Your task to perform on an android device: Open the Evernote app and share the Tiger note to dbwscratch.test.id3@gmail.com through gmail
Image 0: 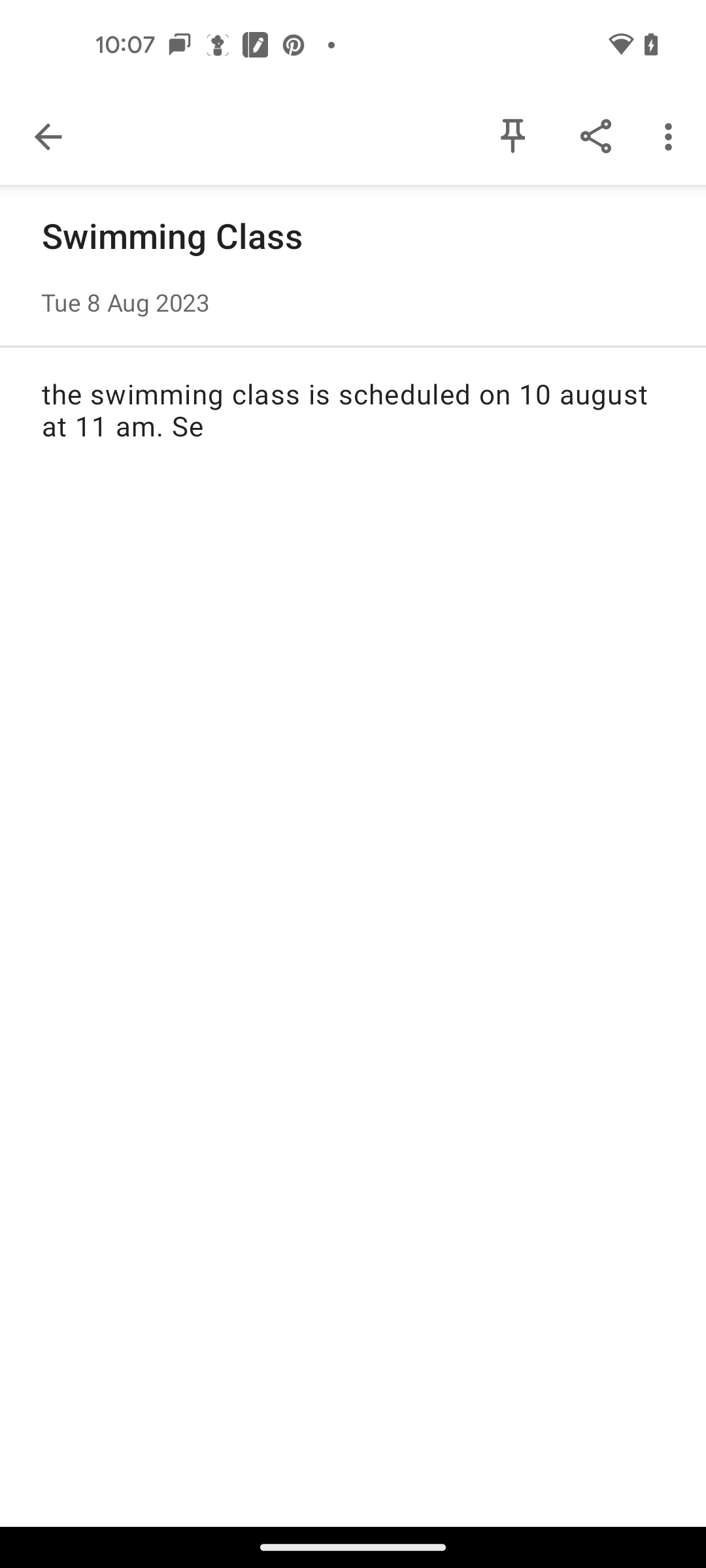
Open the Evernote app
Step 0: open app "Evernote"
Image 1: 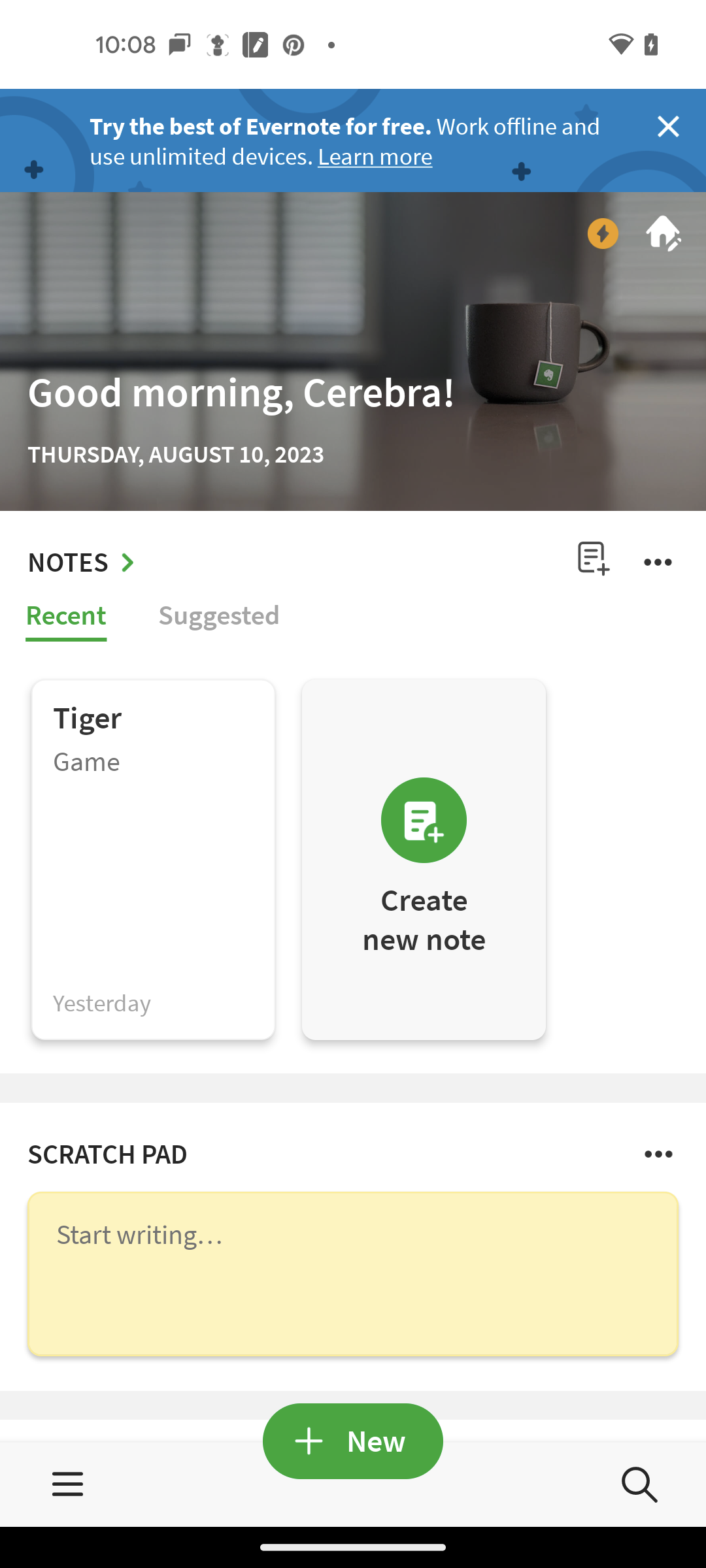
click on Tiger note
Step 1: click (155, 858)
Image 2: 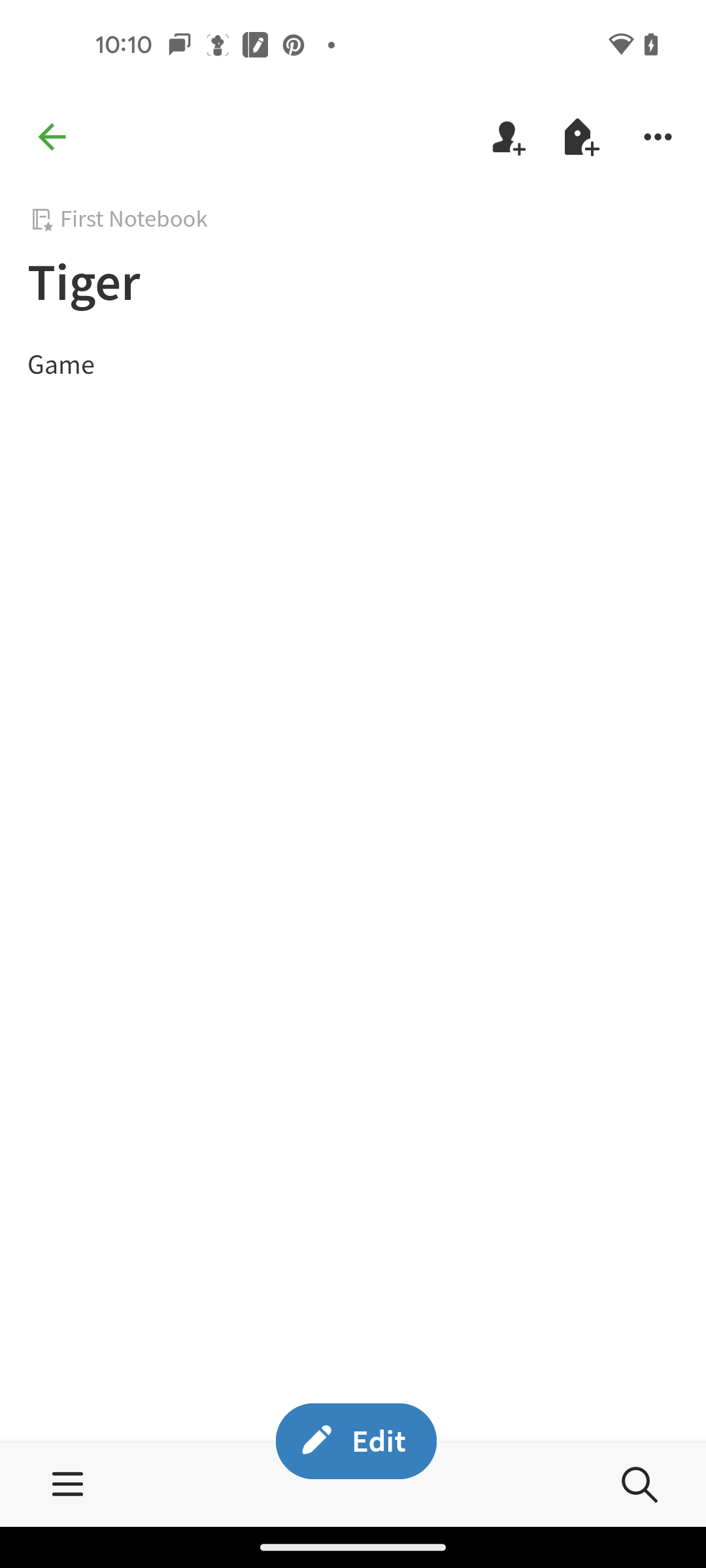
click on 3 dot icon
Step 2: click (658, 137)
Image 3: 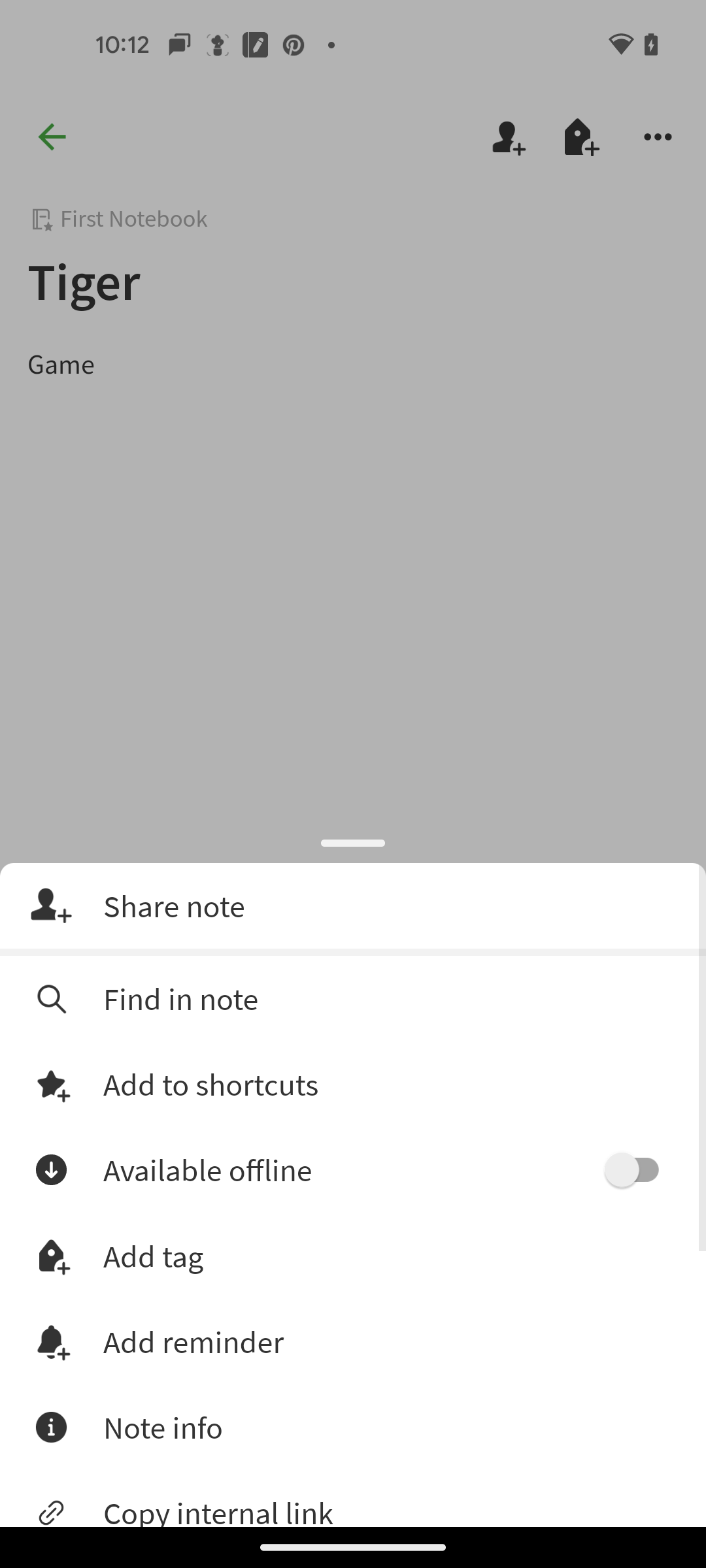
click on share note
Step 3: click (354, 882)
Image 4: 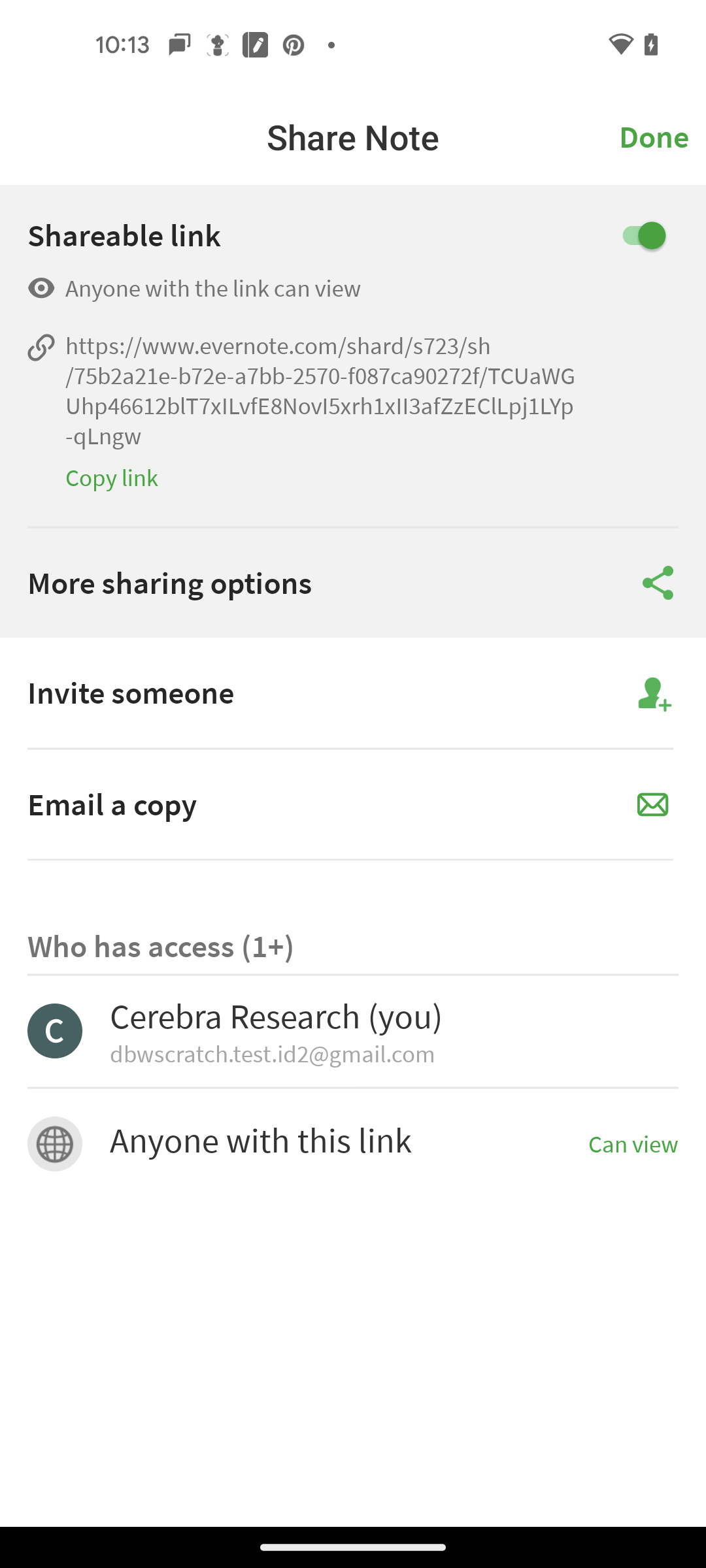
click on more sharing options
Step 4: click (658, 583)
Image 5: 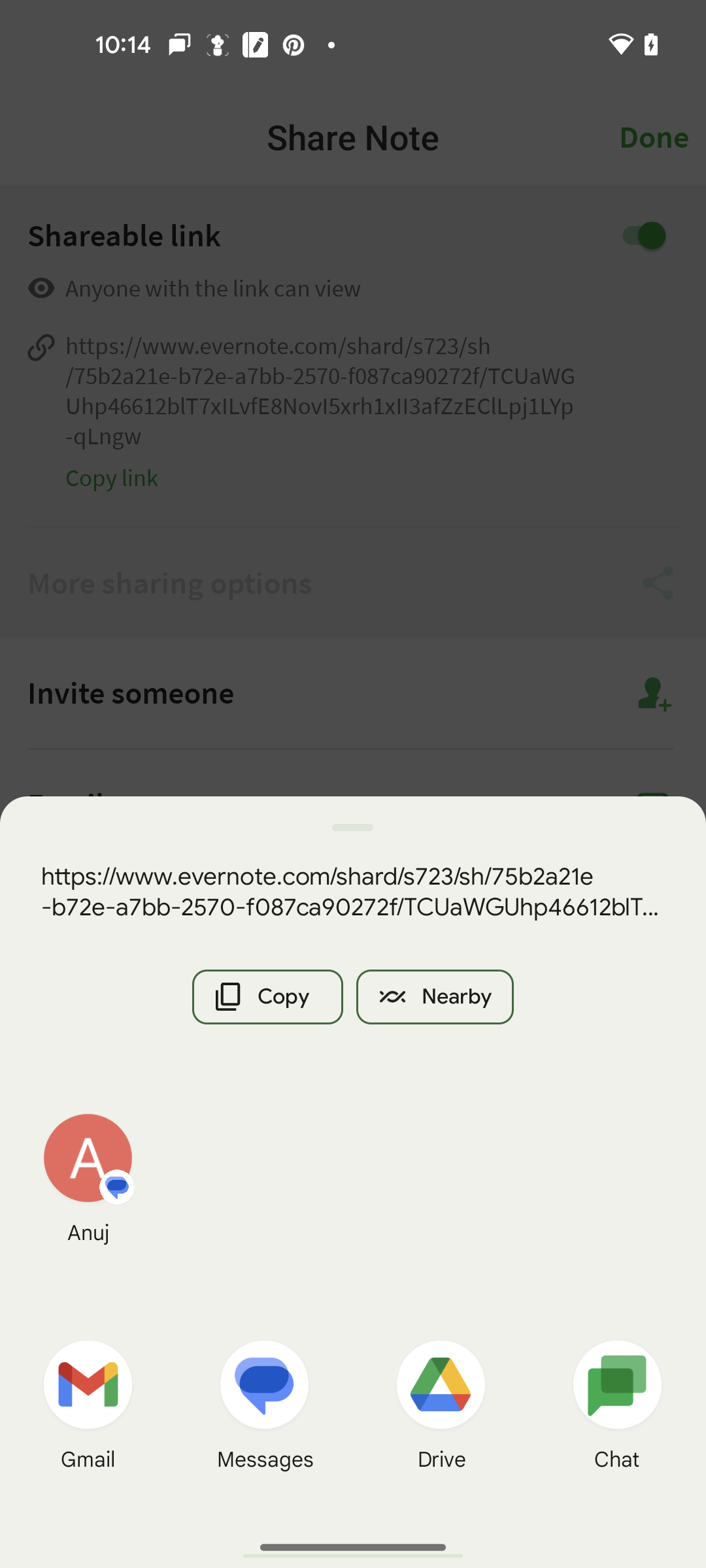
click on the gmail
Step 5: click (87, 1384)
Image 6: 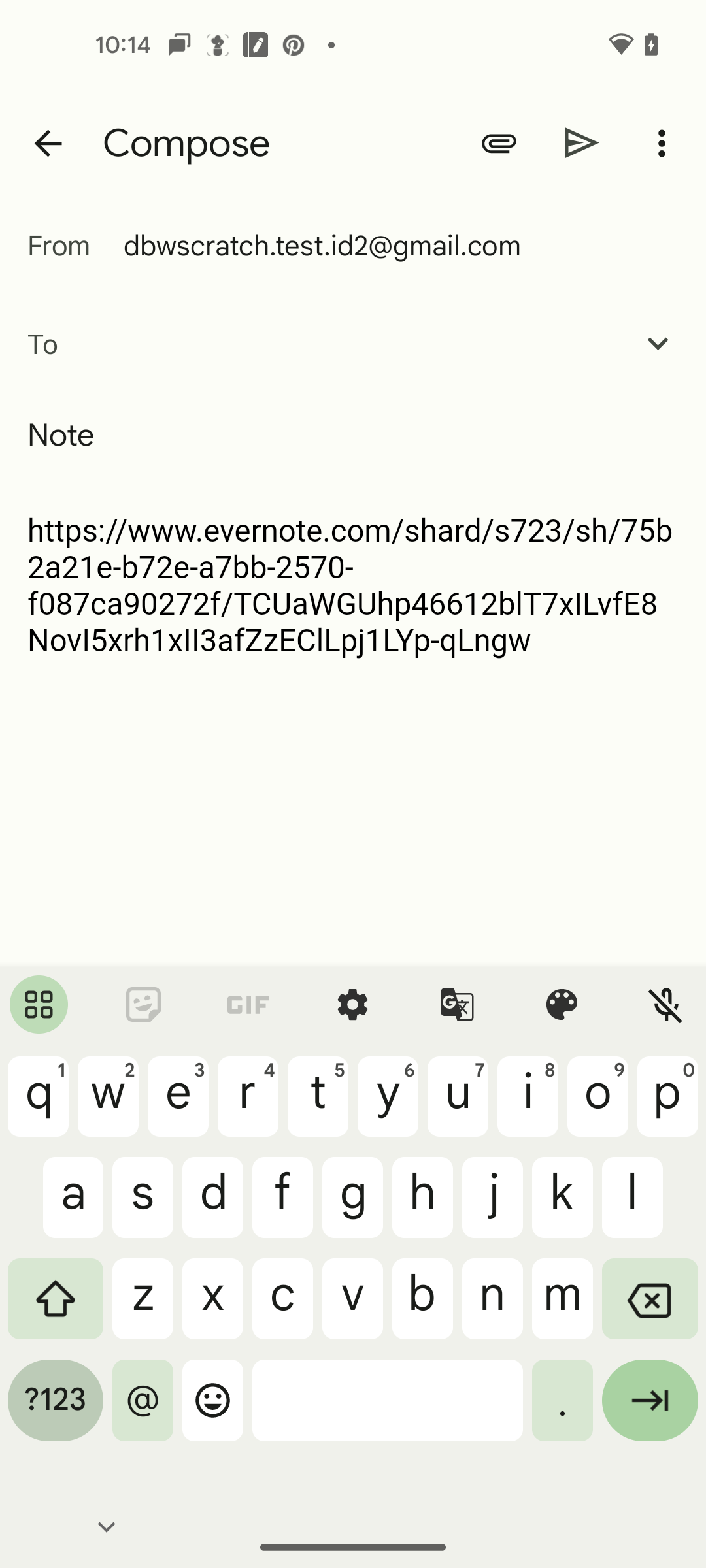
enter receiver email address dbwscratch.test.id3@gmail.com
Step 6: type "dbwscratch.test.id3@gmail.com"
Image 7: 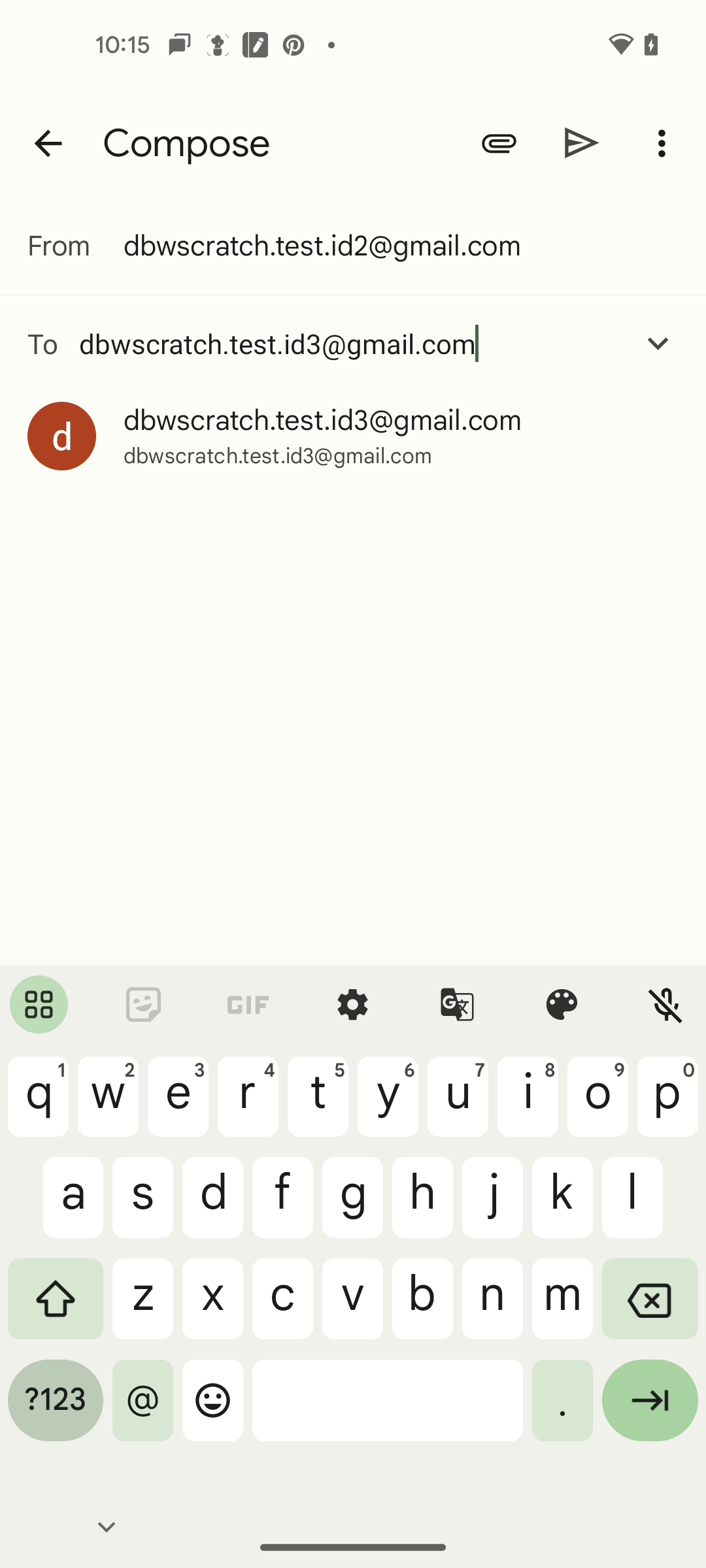
select dbwscratch.test.id3@gmail.com
Step 7: click (322, 420)
Image 8: 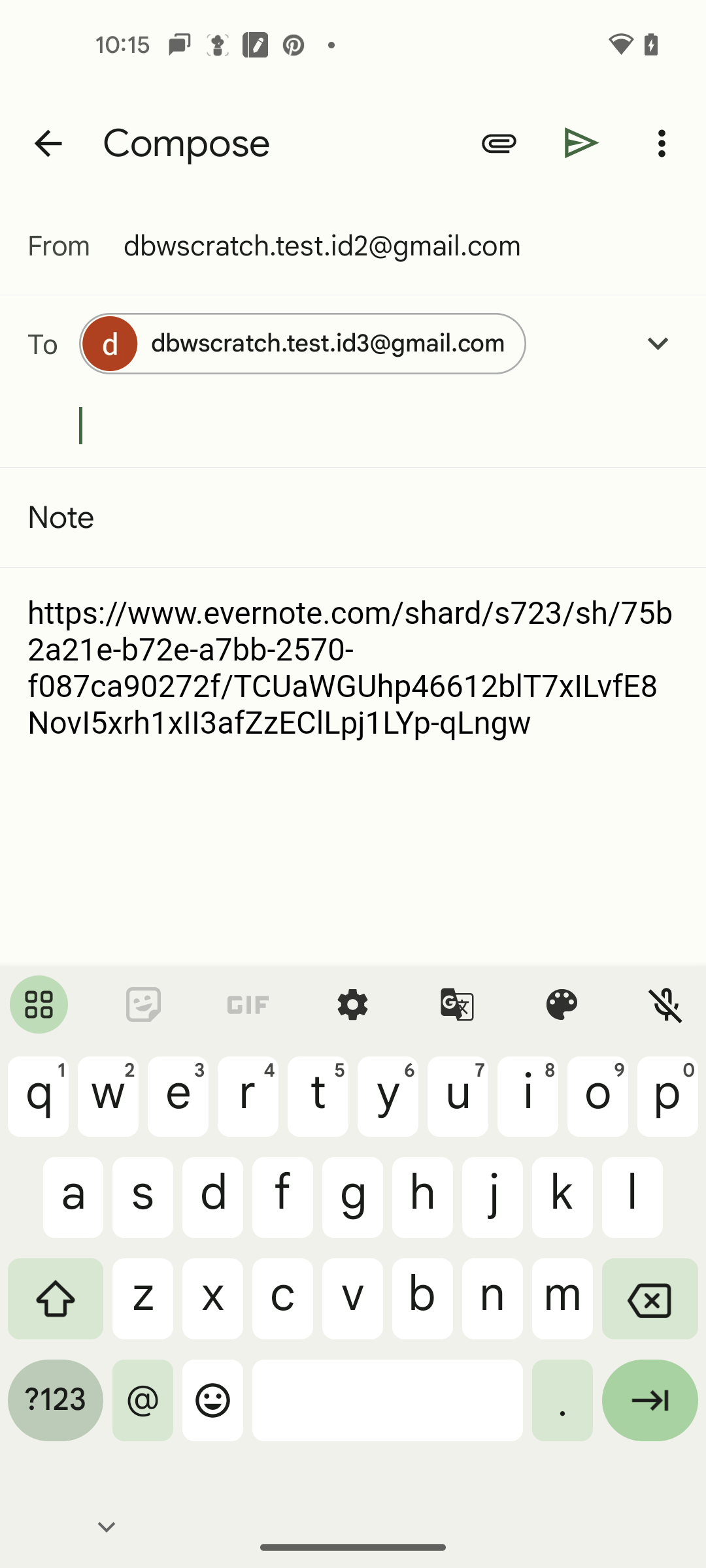
click on the send icon
Step 8: click (582, 142)